Your task to perform on an android device:  In the app , track your sleep data 
Image 0: 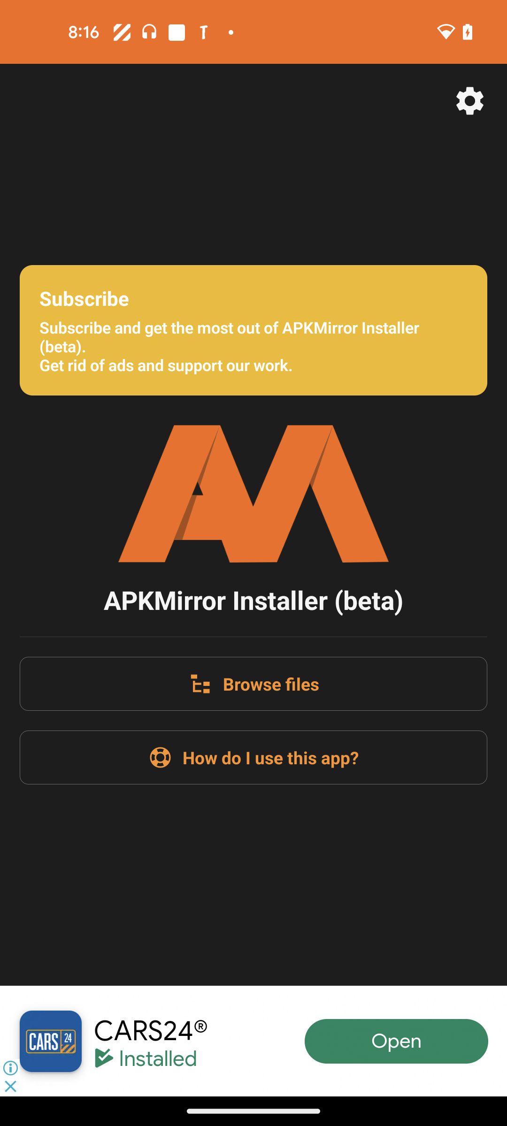
open the Google fit app
Step 0: open app "Fit"
Image 1: 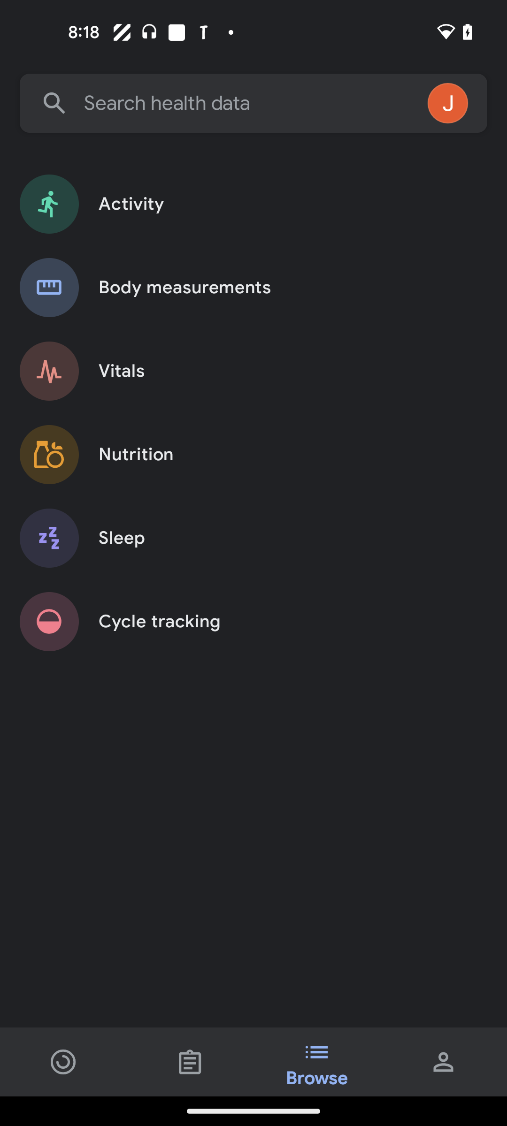
Click on the Sleep option 
Step 1: click (253, 538)
Image 2: 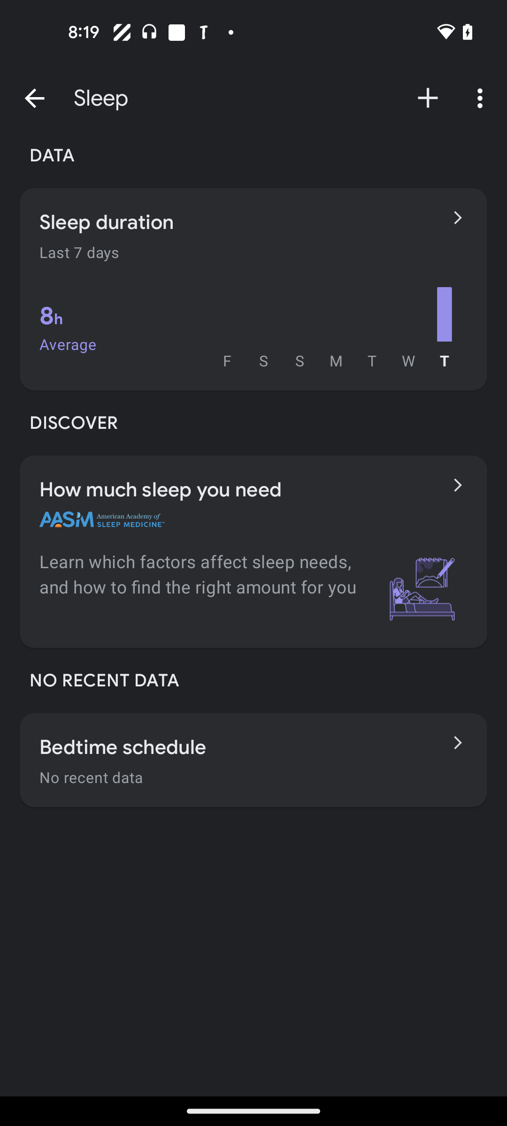
Click on the Sleep duration tab
Step 2: click (224, 222)
Image 3: 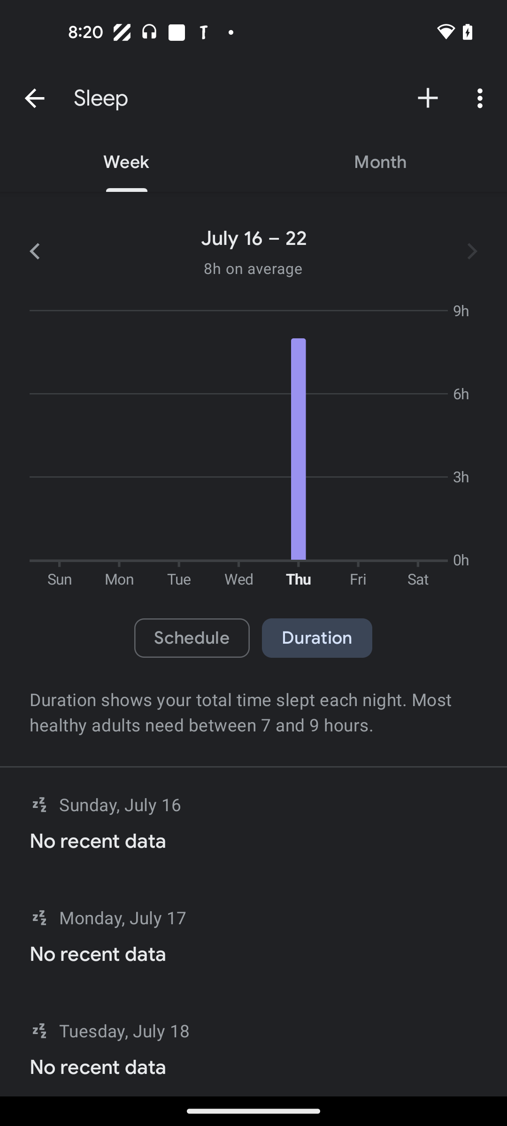
Swipe up 
Step 3: click (185, 675)
Image 4: 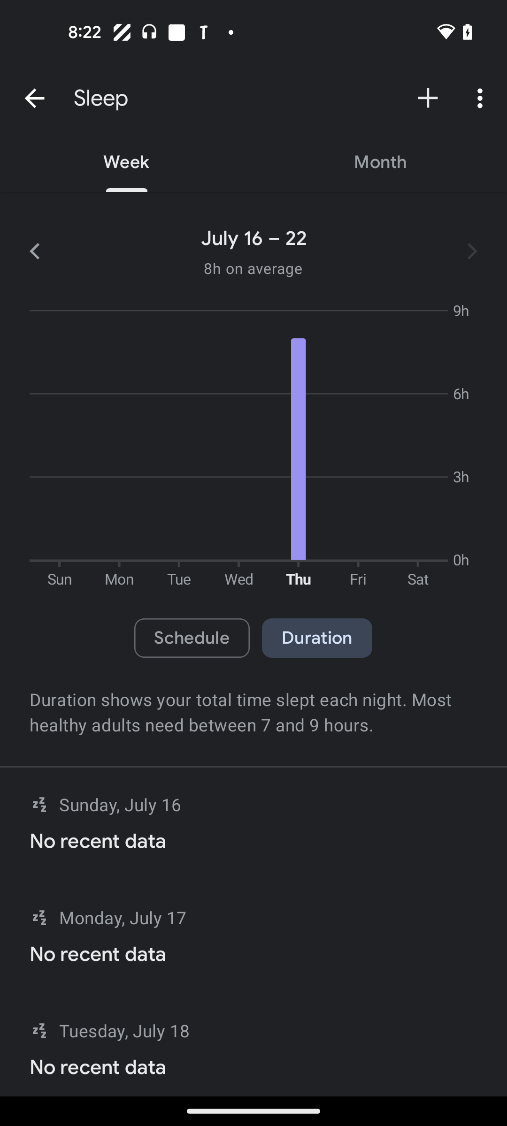
Swipe up 
Step 4: scroll down
Image 5: 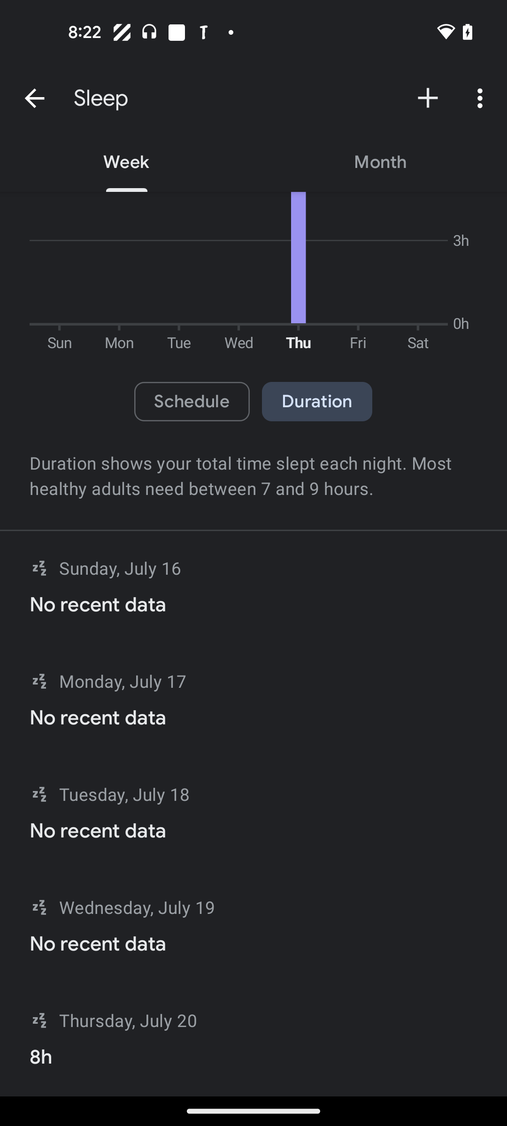
Click on the last option 
Step 5: click (253, 1057)